Your task to perform on an android device: I want to listen to a radio. Search for all the radio stations in the Orleans, France in the Radio Garden app.
Image 1: 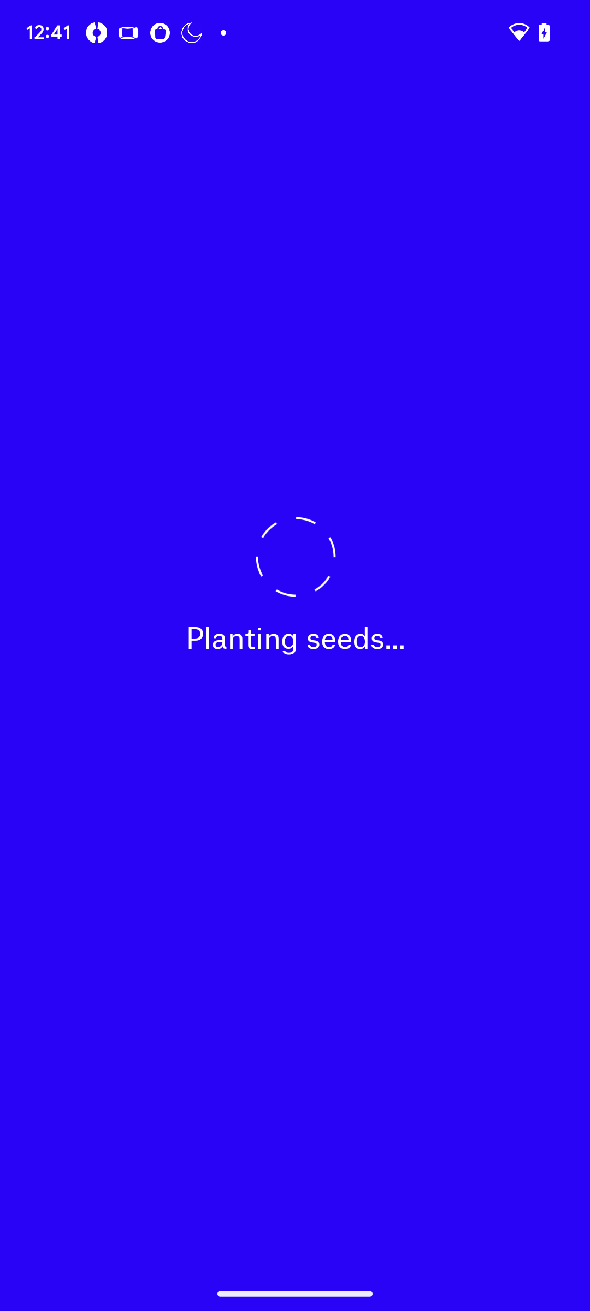
Open the Radio Garden app.
Step 1: wait
Image 2: 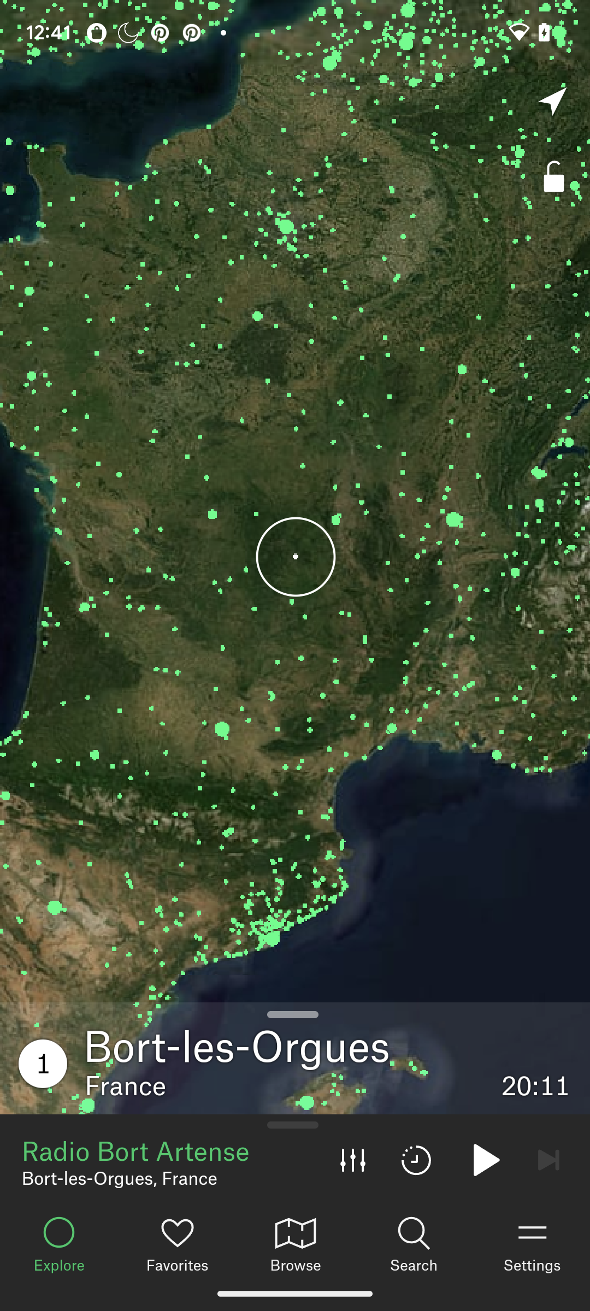
Click on the search bar.
Step 2: click (296, 656)
Image 3: 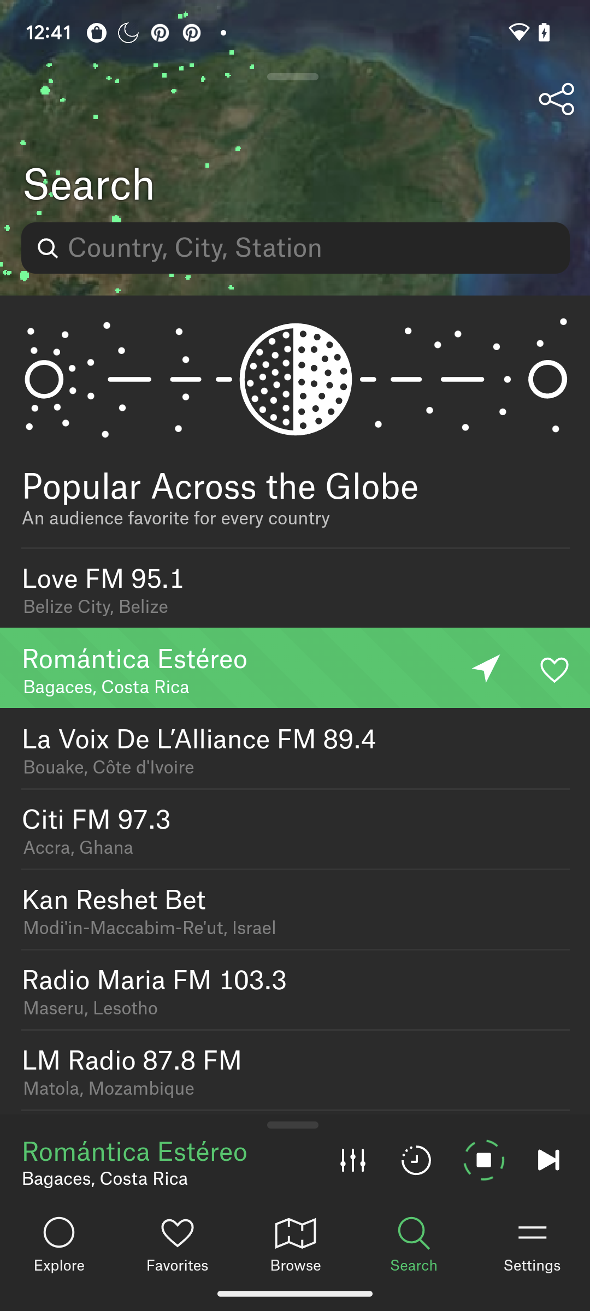
Click on the search bar.
Step 3: click (220, 518)
Image 4: 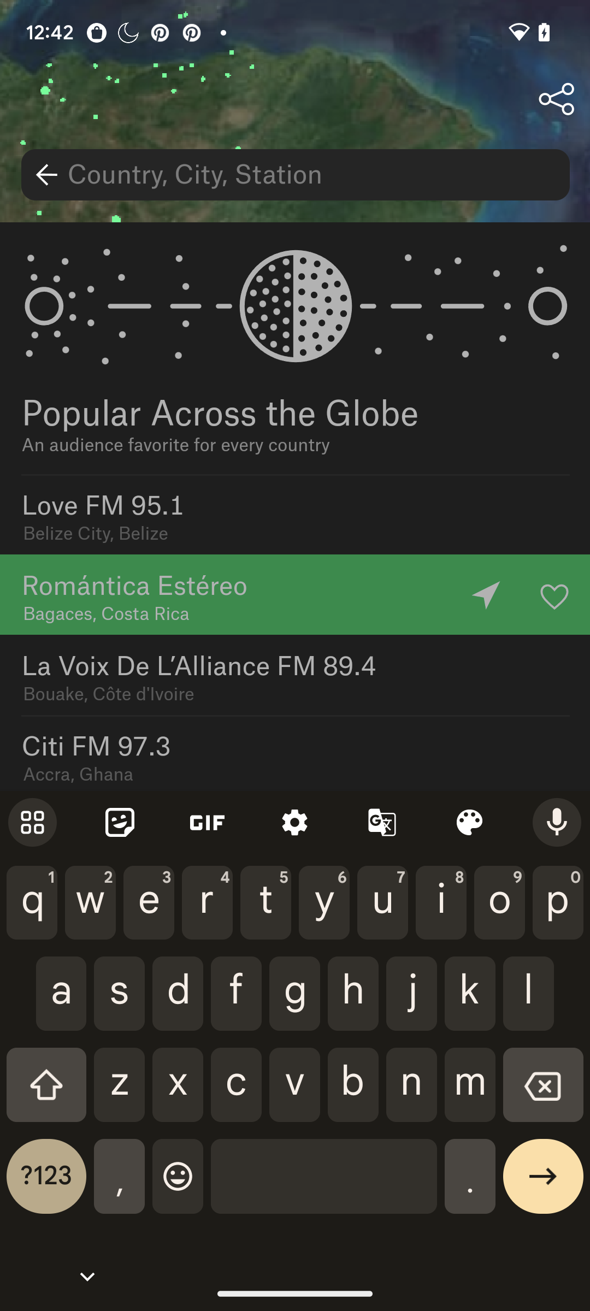
Enter the name of the place.
Step 4: type "Orleans, france"
Image 5: 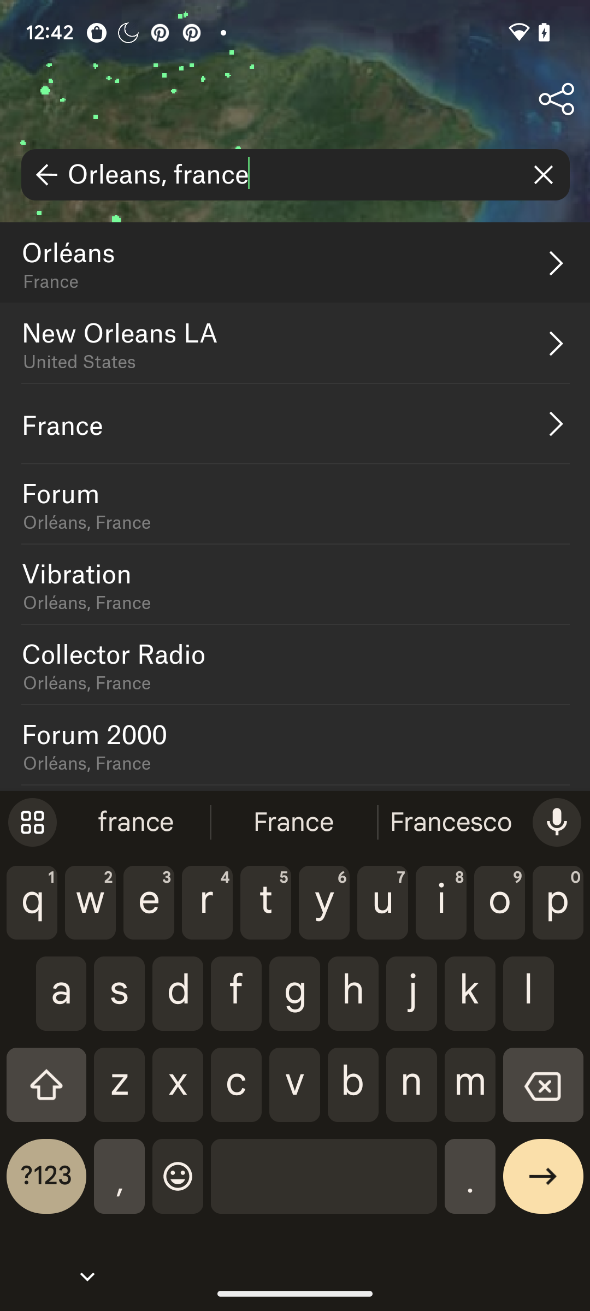
Select the first place.
Step 5: click (302, 521)
Image 6: 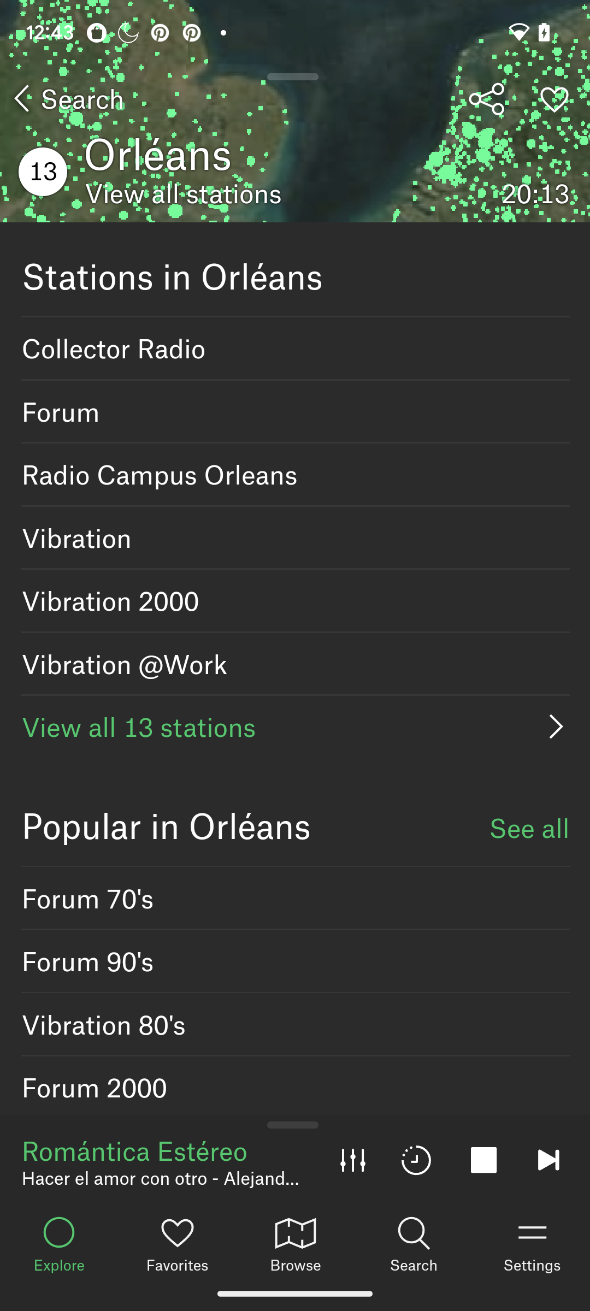
Click on the view all 13 stations button.
Step 6: click (300, 537)